Your task to perform on an android device: The font is currently too small, so I want to resize it by 50.
Image 0: 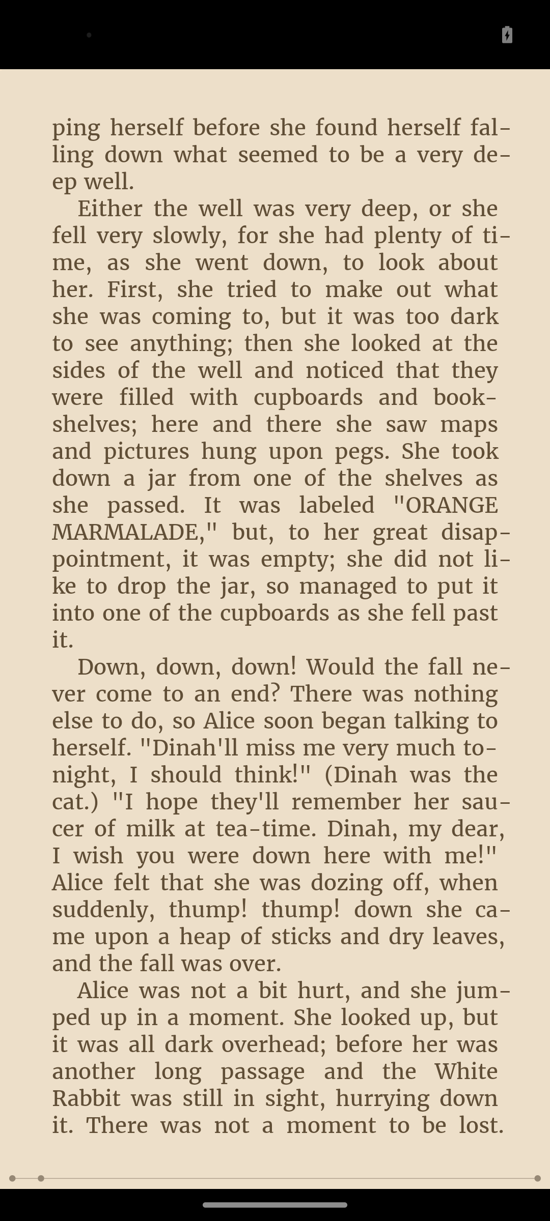
Tap on the mid of the screen
Step 0: click (275, 628)
Image 1: 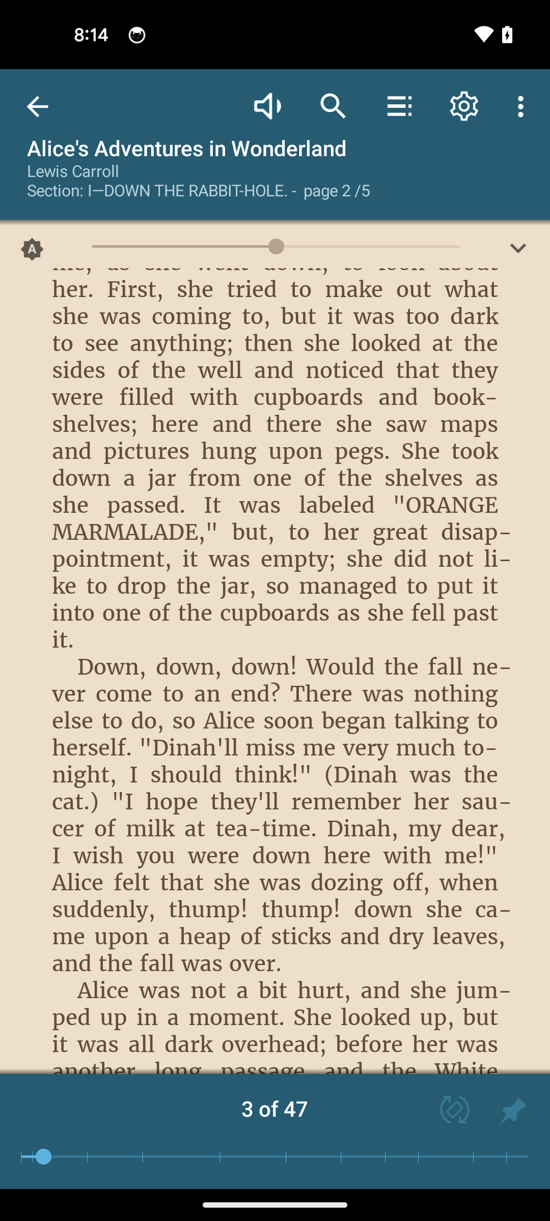
Tap on the settings icon at the top of the screen
Step 1: click (464, 106)
Image 2: 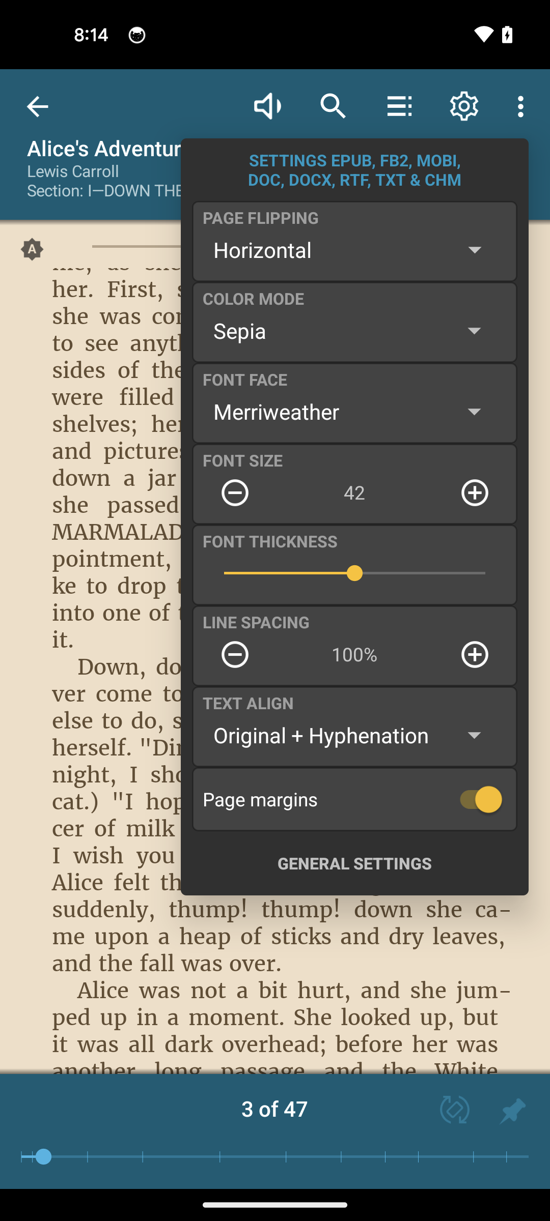
Tap on the plus icon of font size
Step 2: click (474, 492)
Image 3: 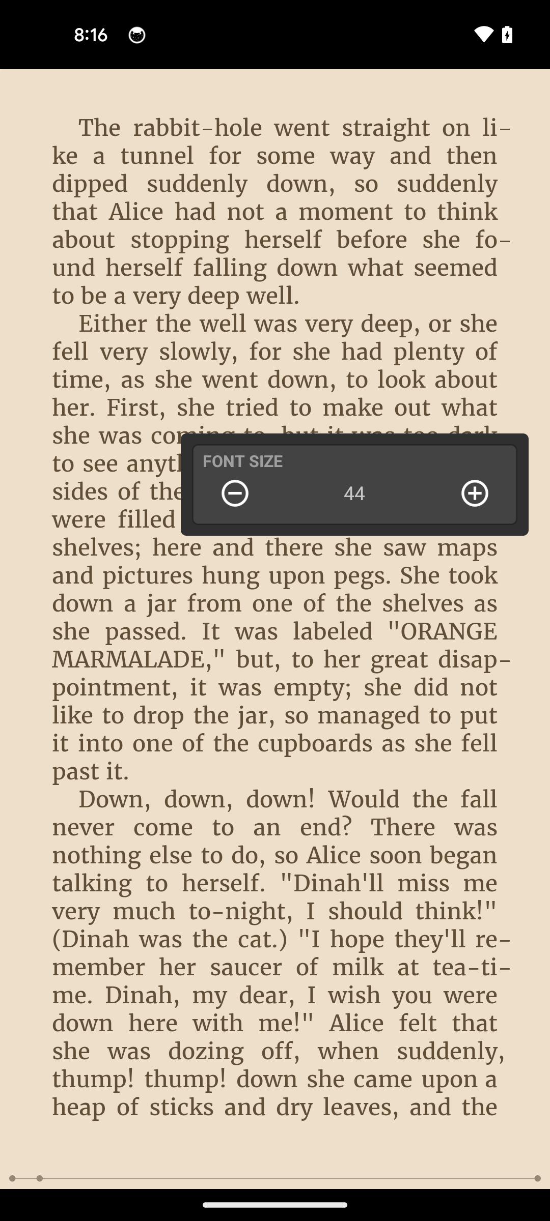
Tap on the plus icon of font size
Step 3: click (474, 492)
Image 4: 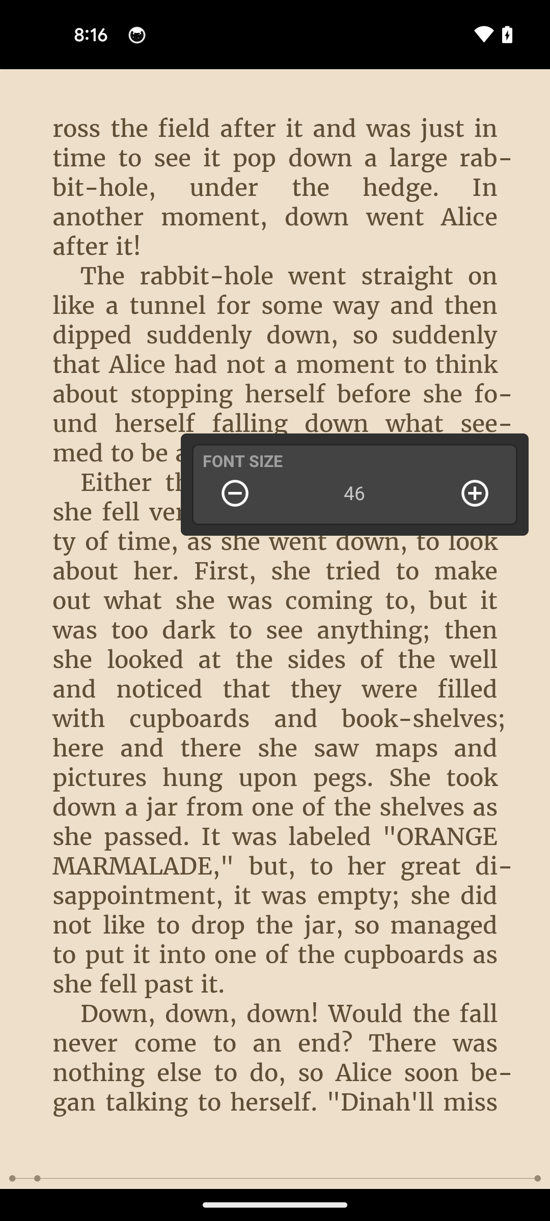
Tap on the plus icon of font size
Step 4: click (474, 492)
Image 5: 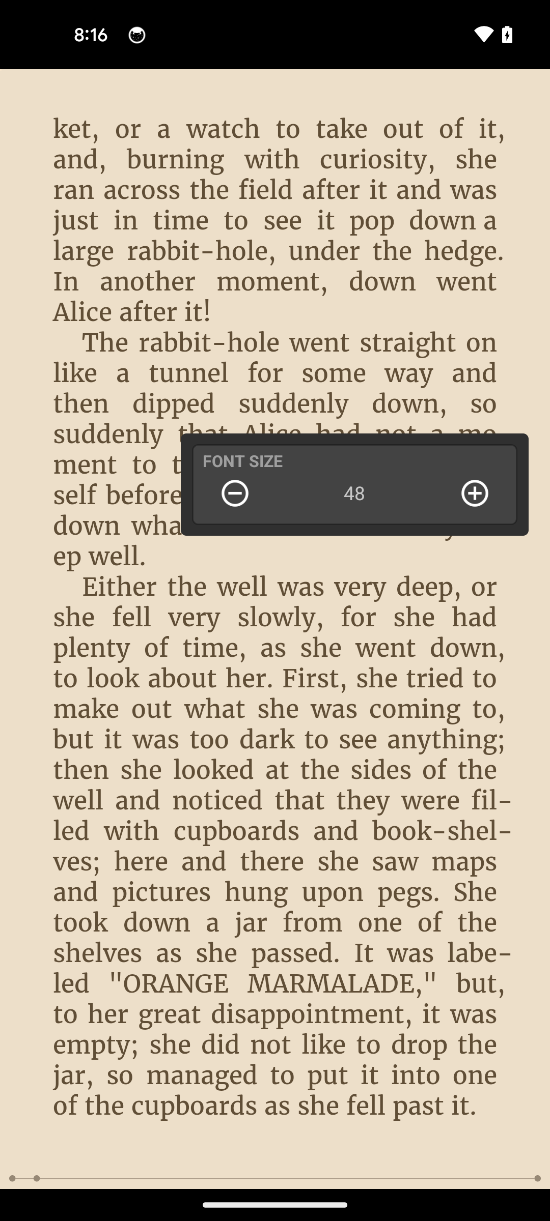
Tap on the plus icon of font size
Step 5: click (474, 492)